Your task to perform on an android device: View details of the men's casual cotton linen solid color long sleeve shirt loose stand color in the Zappo app.
Image 1: 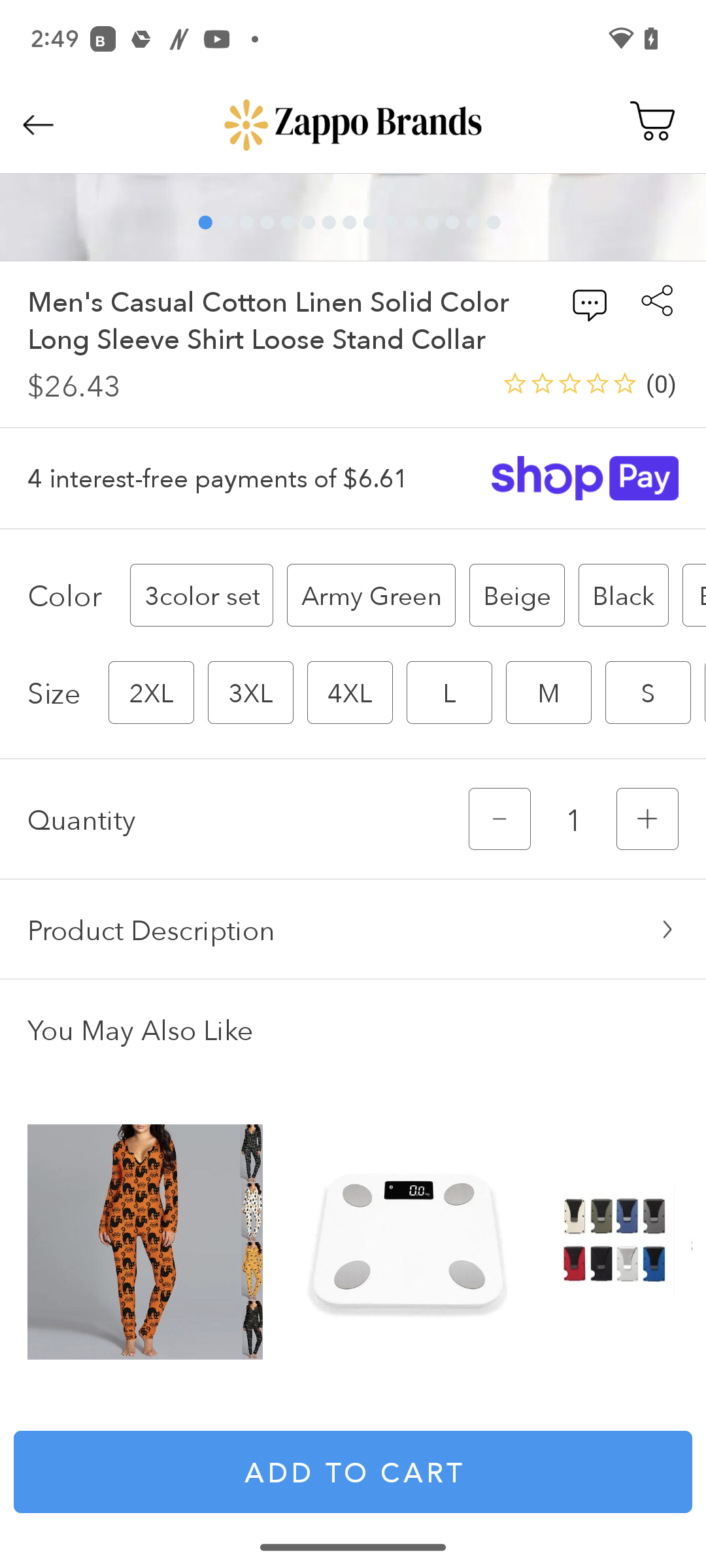
Click on Product Description on the left side of the screen.
Step 1: click (328, 929)